Your task to perform on an android device: I want to add the yoga In animation on the presentation's second slide. 
Image 0: 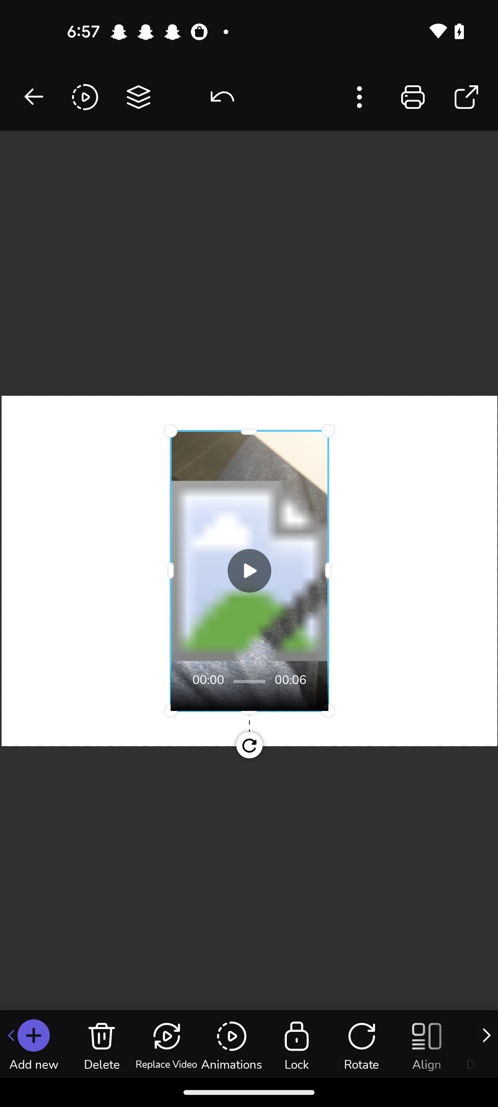
Click on the animation tab
Step 0: click (231, 1044)
Image 1: 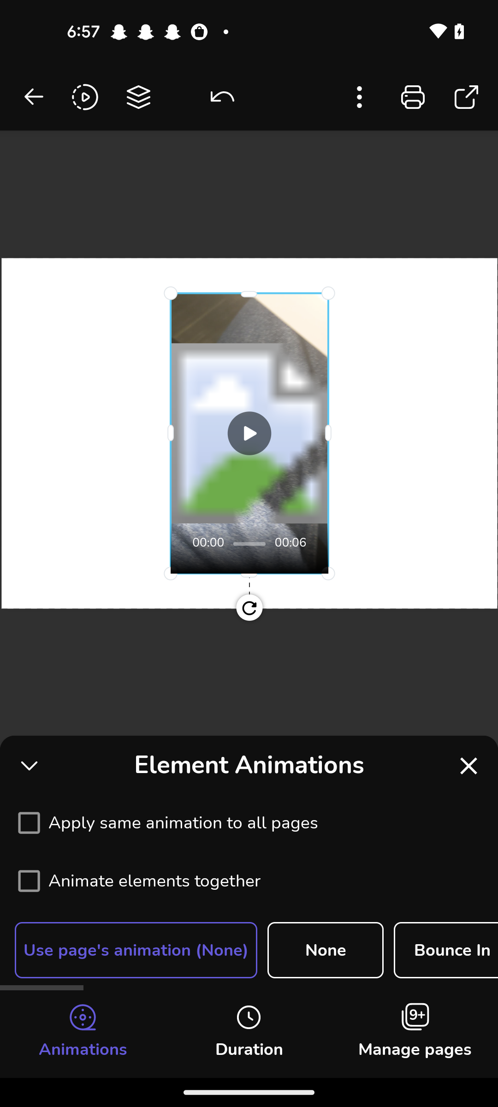
Click on the bounce in
Step 1: click (445, 950)